Your task to perform on an android device: I want to use the toolbox under screwdriver sets category.
Image 0: 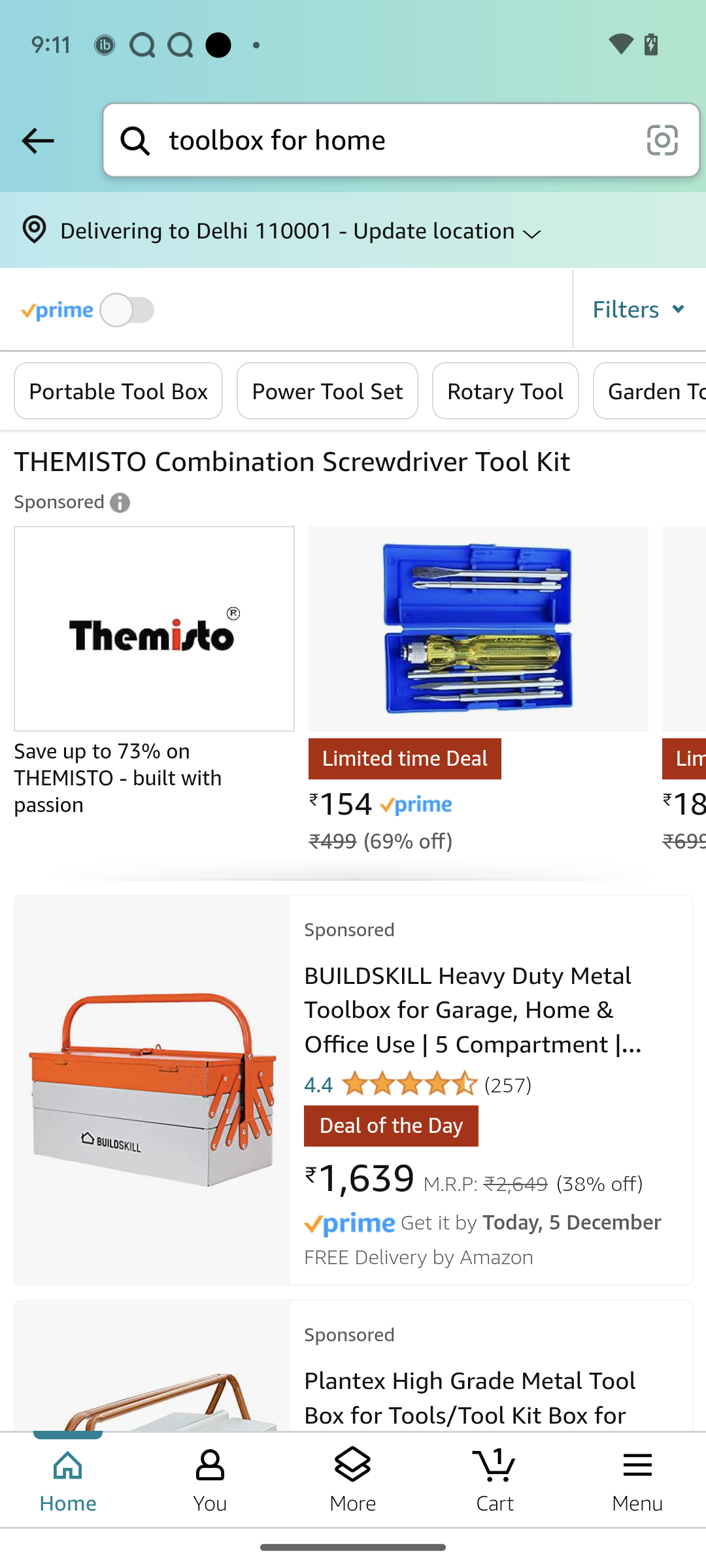
Click on the filters tab on the right side of the screen
Step 0: click (639, 308)
Image 1: 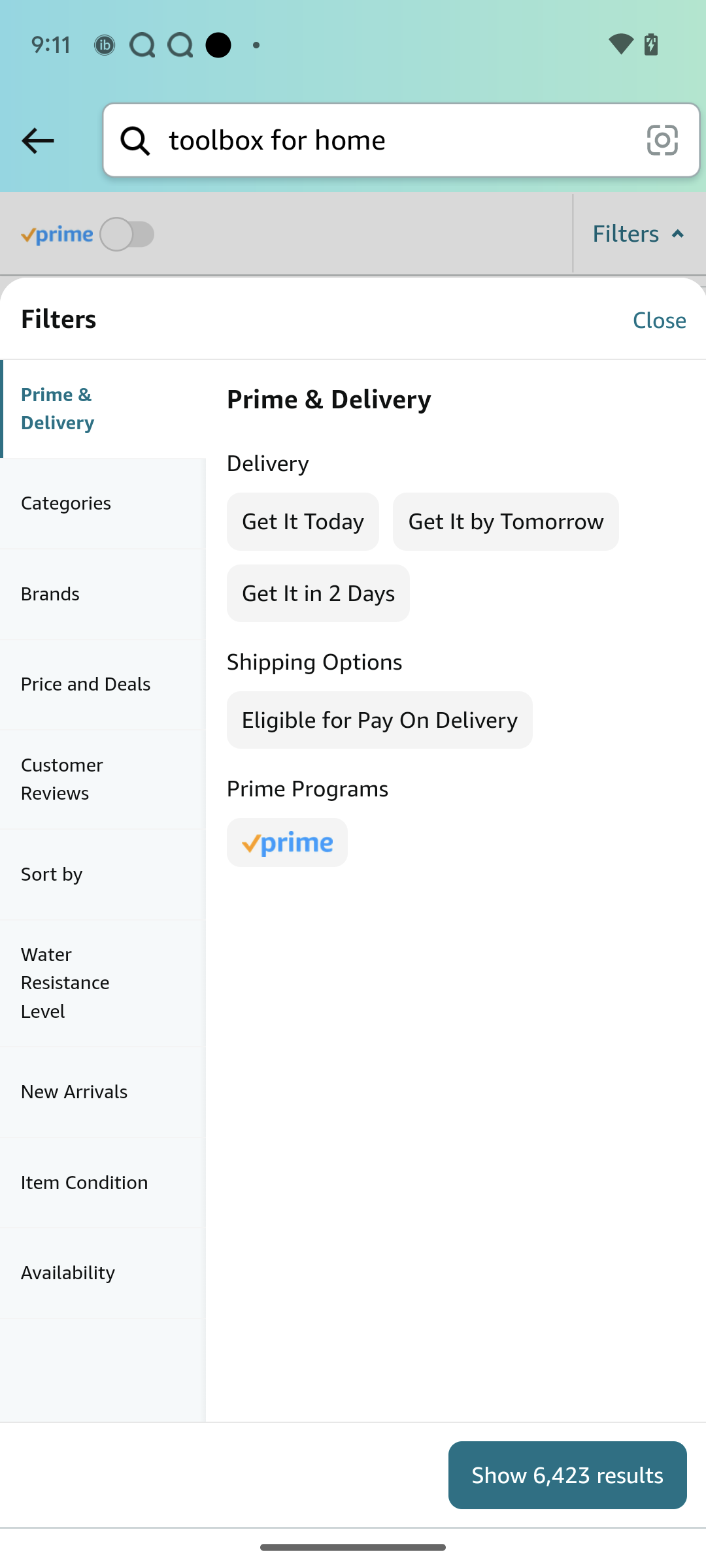
Click on the categories drop down
Step 1: click (103, 502)
Image 2: 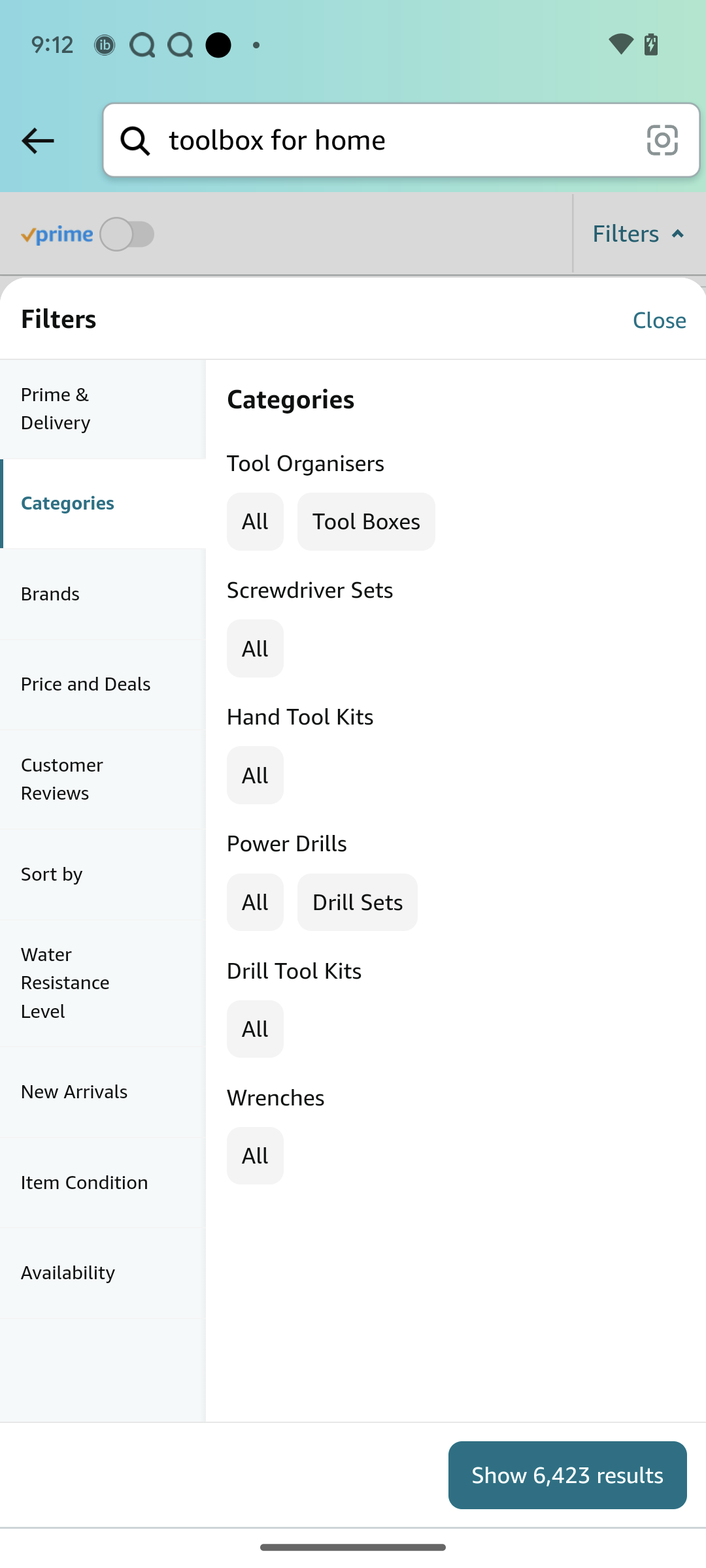
Click on the screwdriver sets all option
Step 2: click (254, 647)
Image 3: 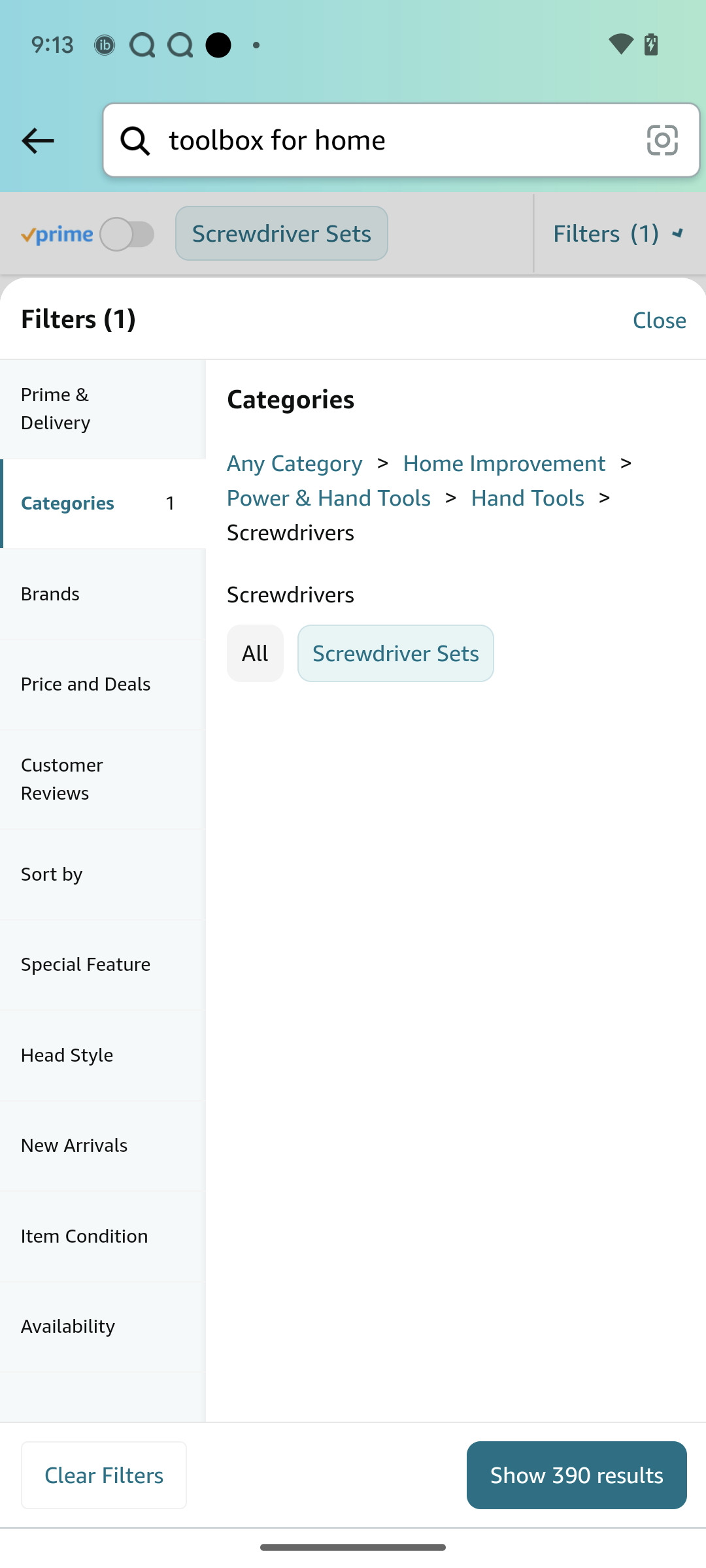
Click on show 390 results
Step 3: click (577, 1473)